Your task to perform on an android device: I would like to see the EPFO file in the Dropbox app.
Image 0: 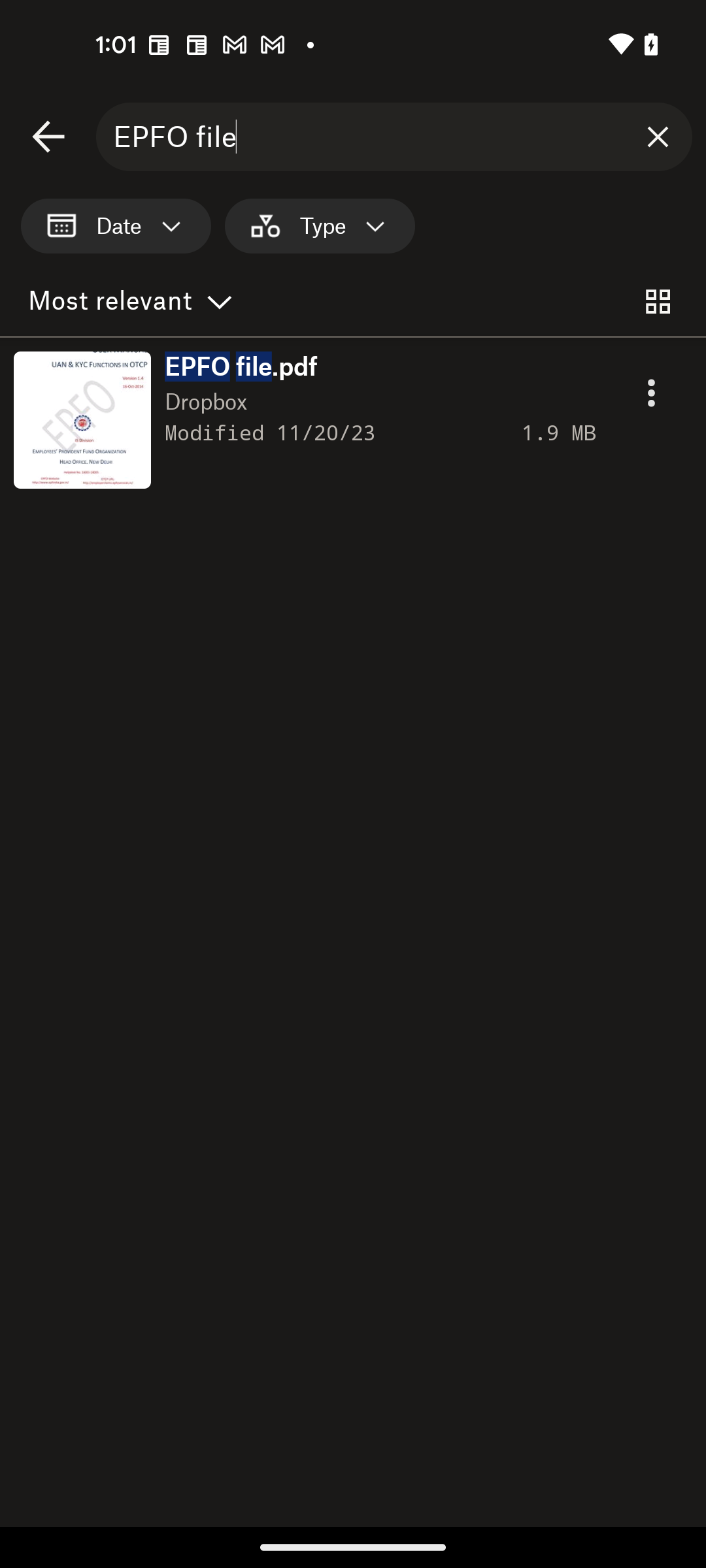
Open the EPFO file
Step 0: click (241, 367)
Image 1: 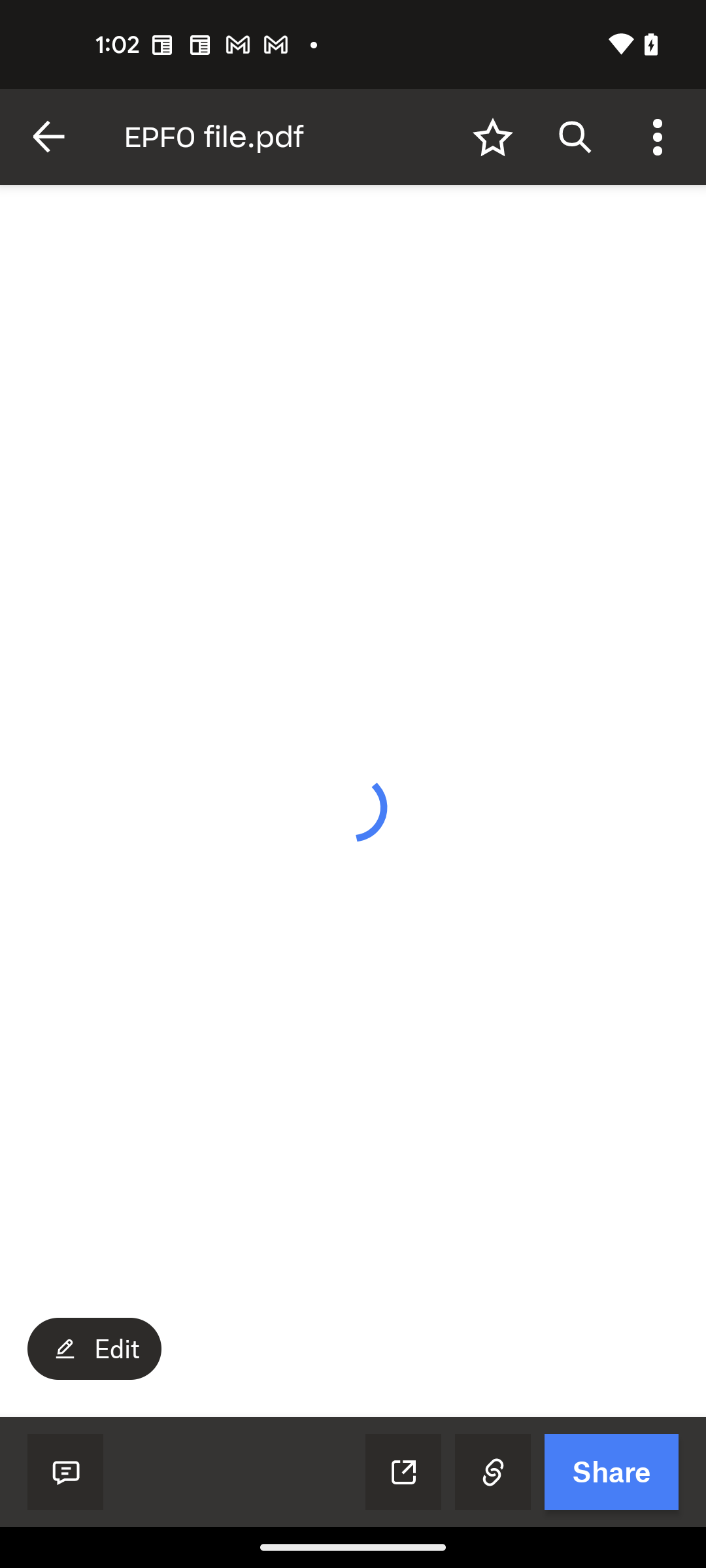
Open the EPFO file
Step 1: wait
Image 3: 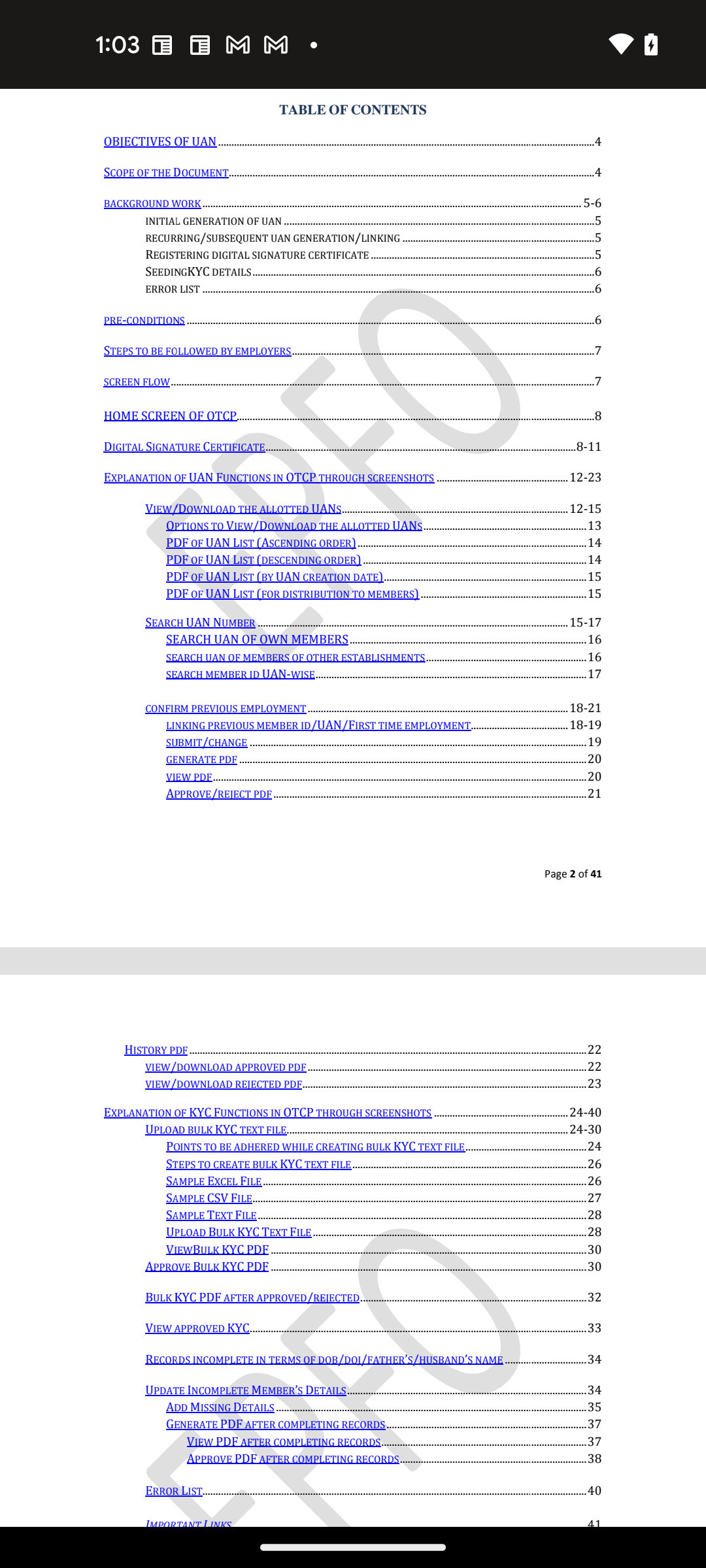
Swipe up to view EPFO file
Step 3: scroll down
Image 4: 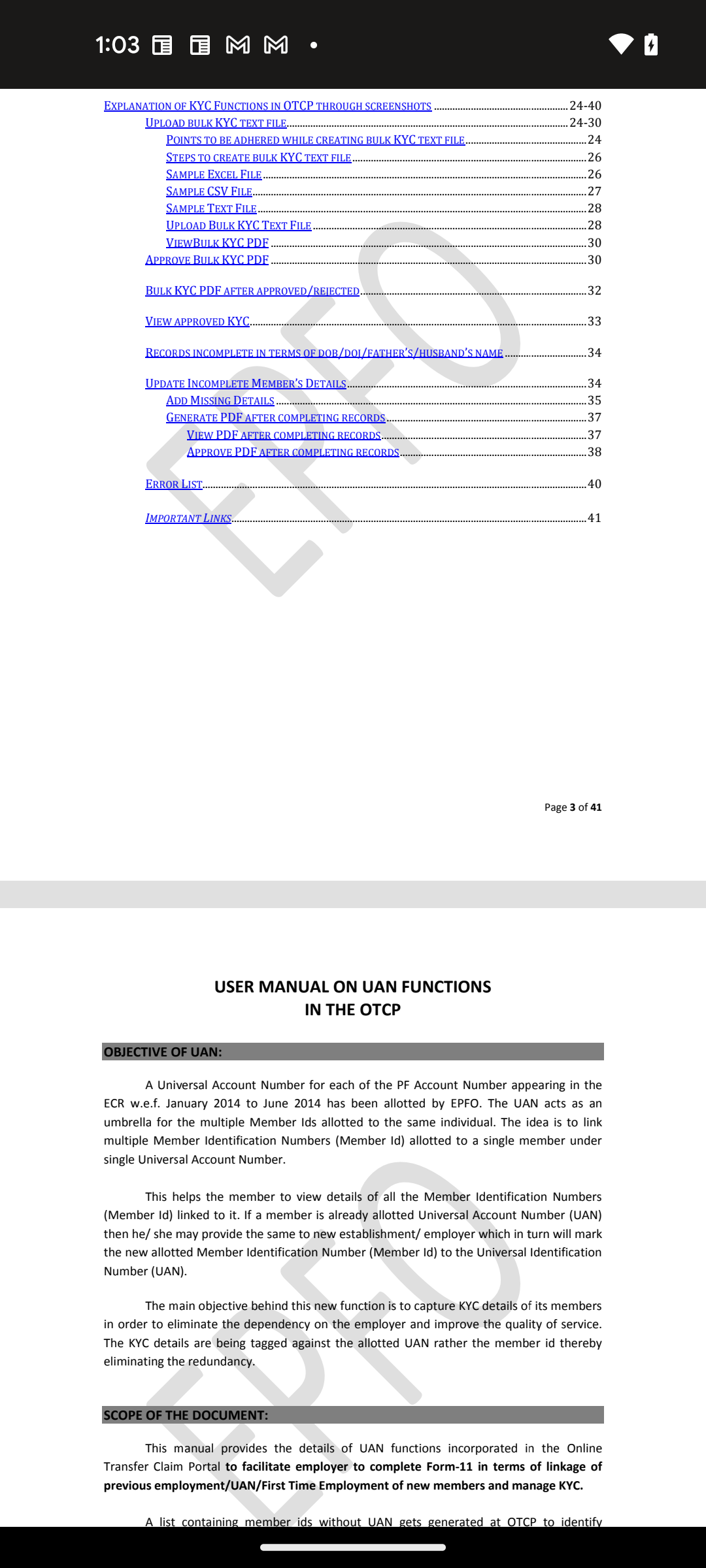
Swipe up to view EPFO file
Step 4: scroll down